Your task to perform on an android device: I'm going to see a friend today, and he lives in Denver, United States. Therefore, I want to check the weather forecast in the AccuWeather app.
Image 0: 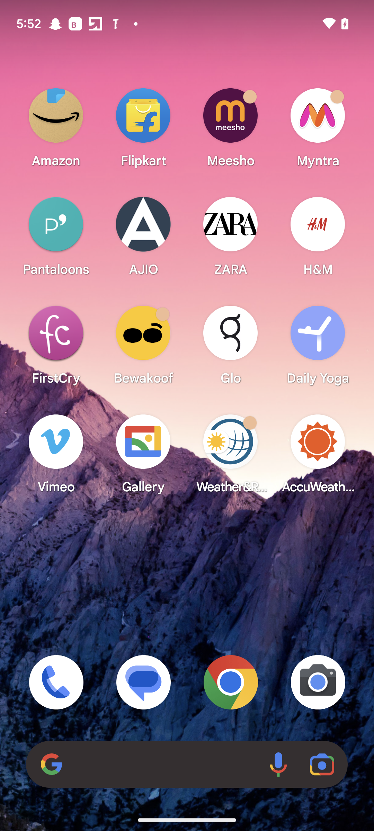
Open the AccuWeather app.
Step 0: open app "AccuWeather"